Your task to perform on an android device: Read the Meesho app review for the Modern Graceful Men Sports Shoes to find out more about this product.
Image 0: 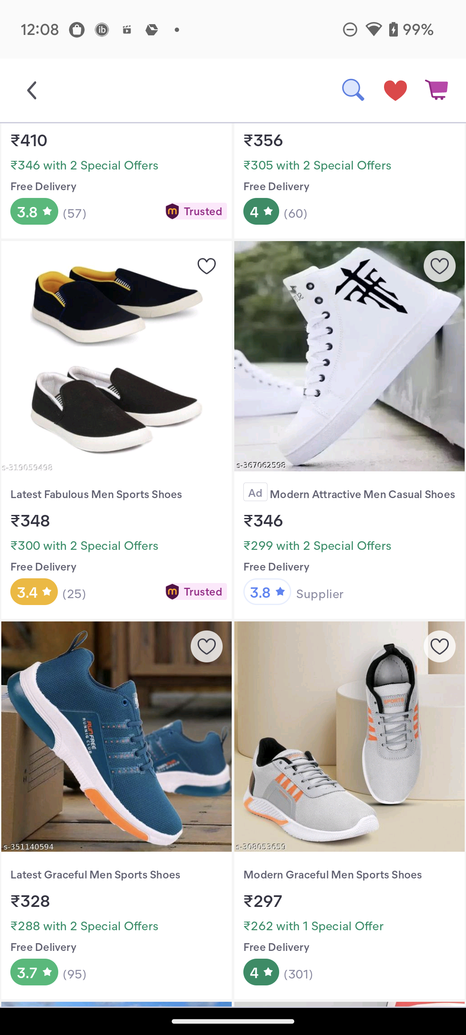
swipe down for reviews
Step 0: scroll up
Image 1: 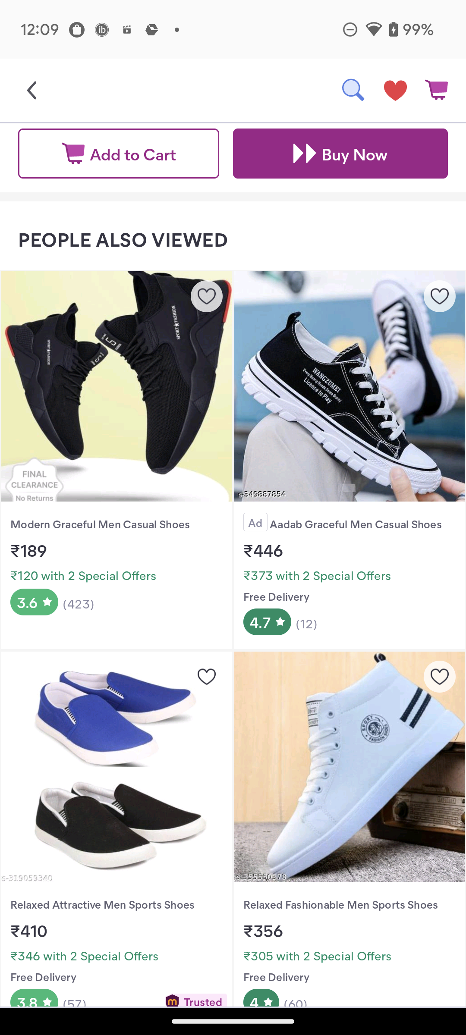
swipe down for reviews
Step 1: scroll up
Image 2: 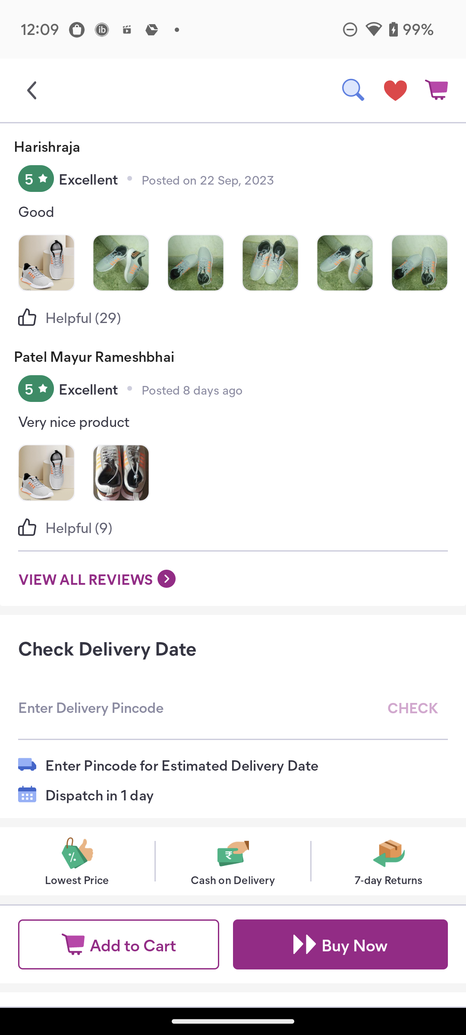
Click on VIEW ALL REVIEWS
Step 2: click (97, 579)